Your task to perform on an android device: Open the Spendee App,go to the income tab, and add the salary of 5000 USD from the AB organization.
Image 0: 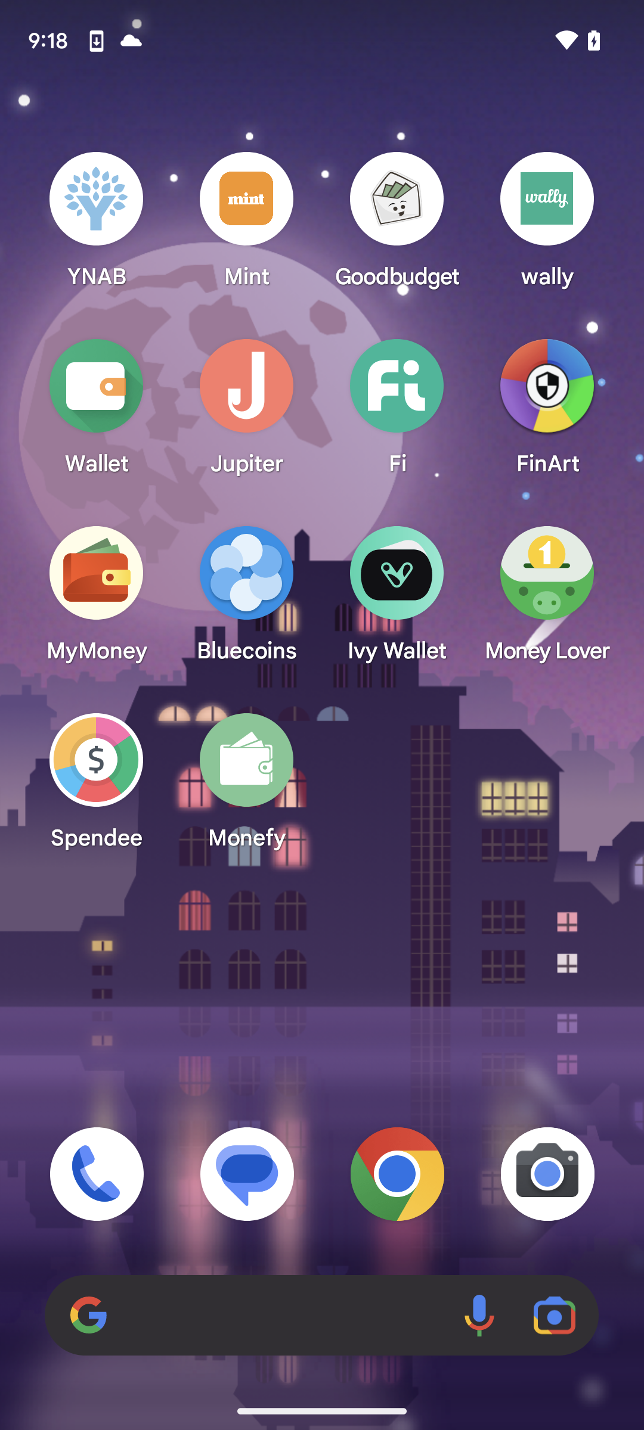
Open the Spendee App
Step 0: open app "Spendee"
Image 1: 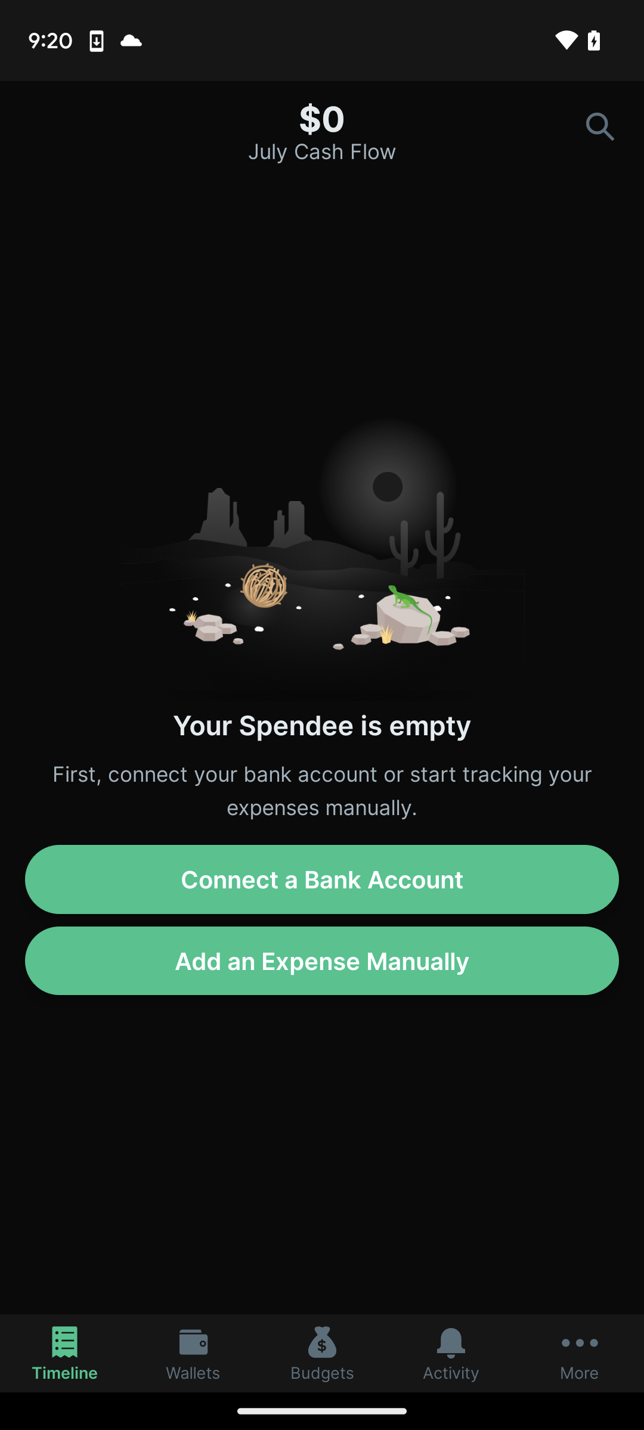
Click on the Add an Expense Manually 
Step 1: click (322, 960)
Image 2: 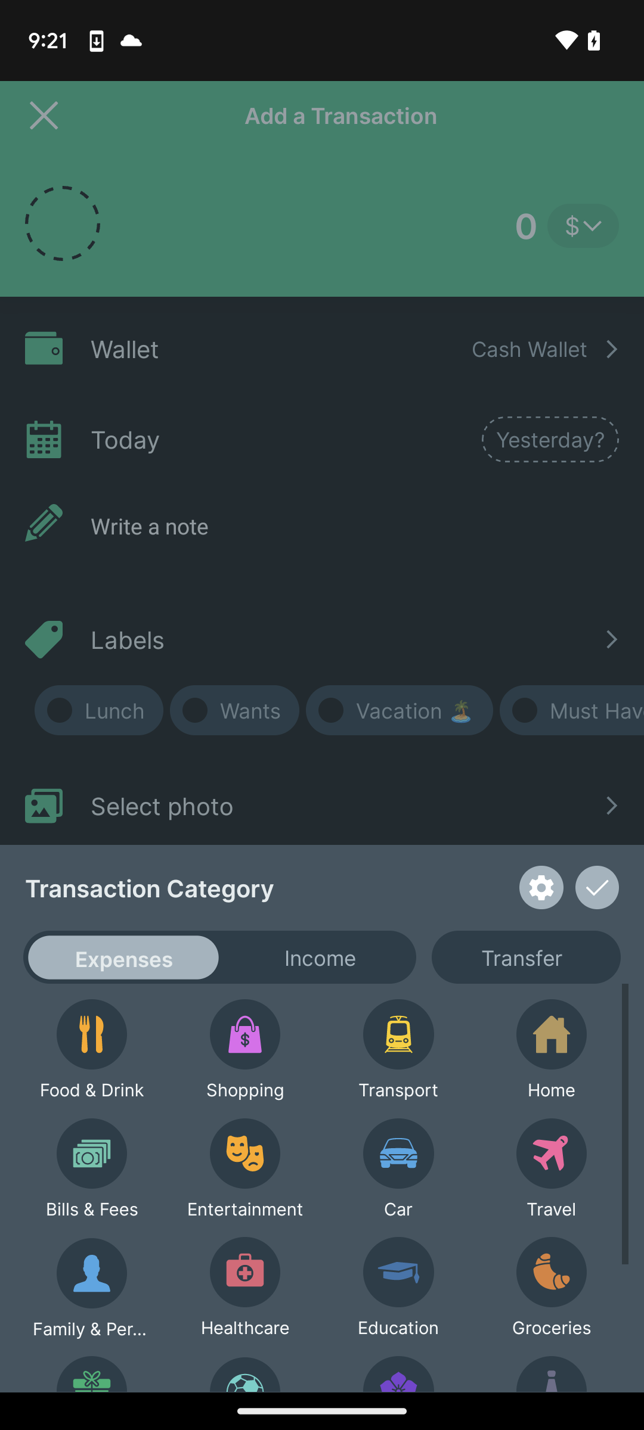
Click on the income option
Step 2: click (320, 957)
Image 3: 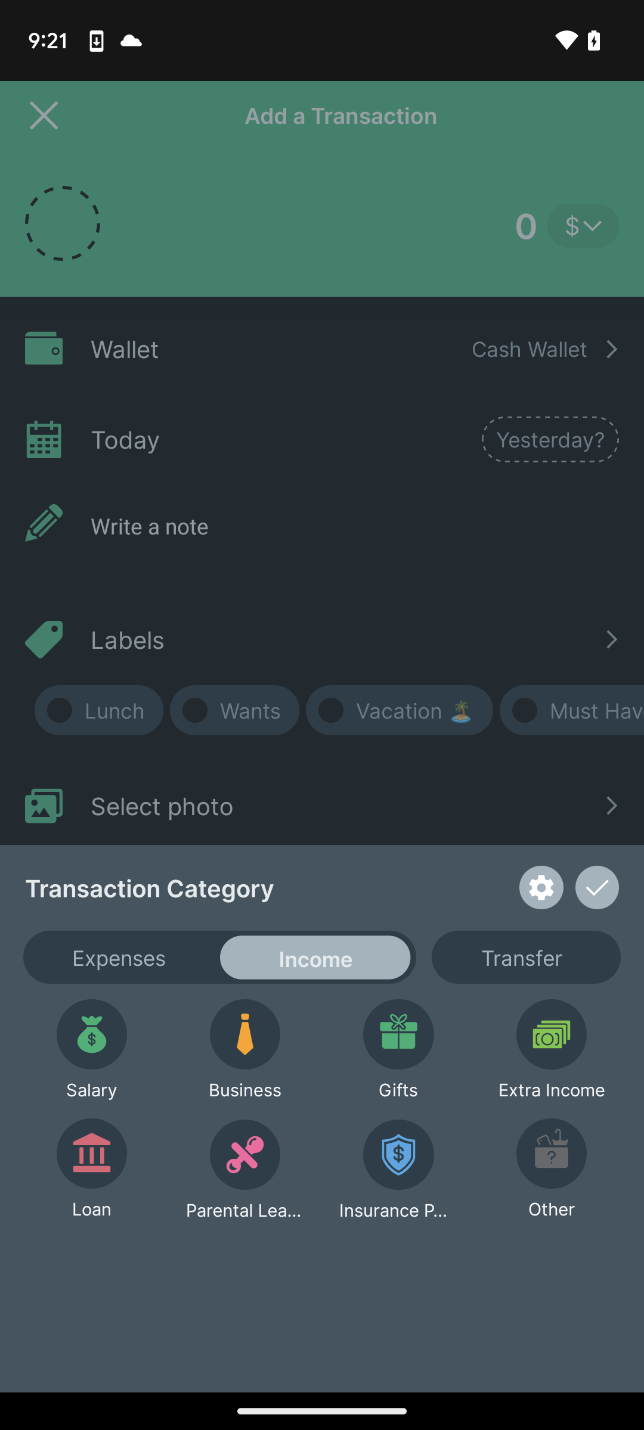
Click on the salary option
Step 3: click (322, 1118)
Image 4: 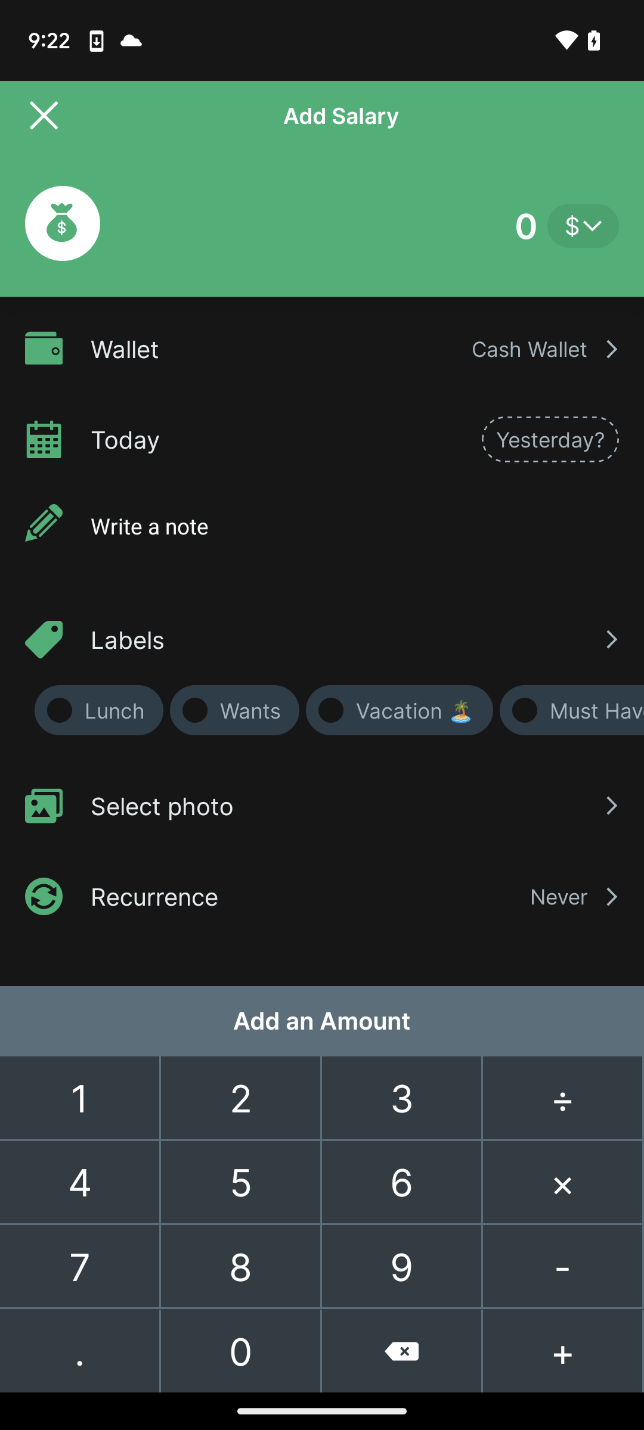
Enter the Amount 5000 USD 
Step 4: click (241, 1183)
Image 5: 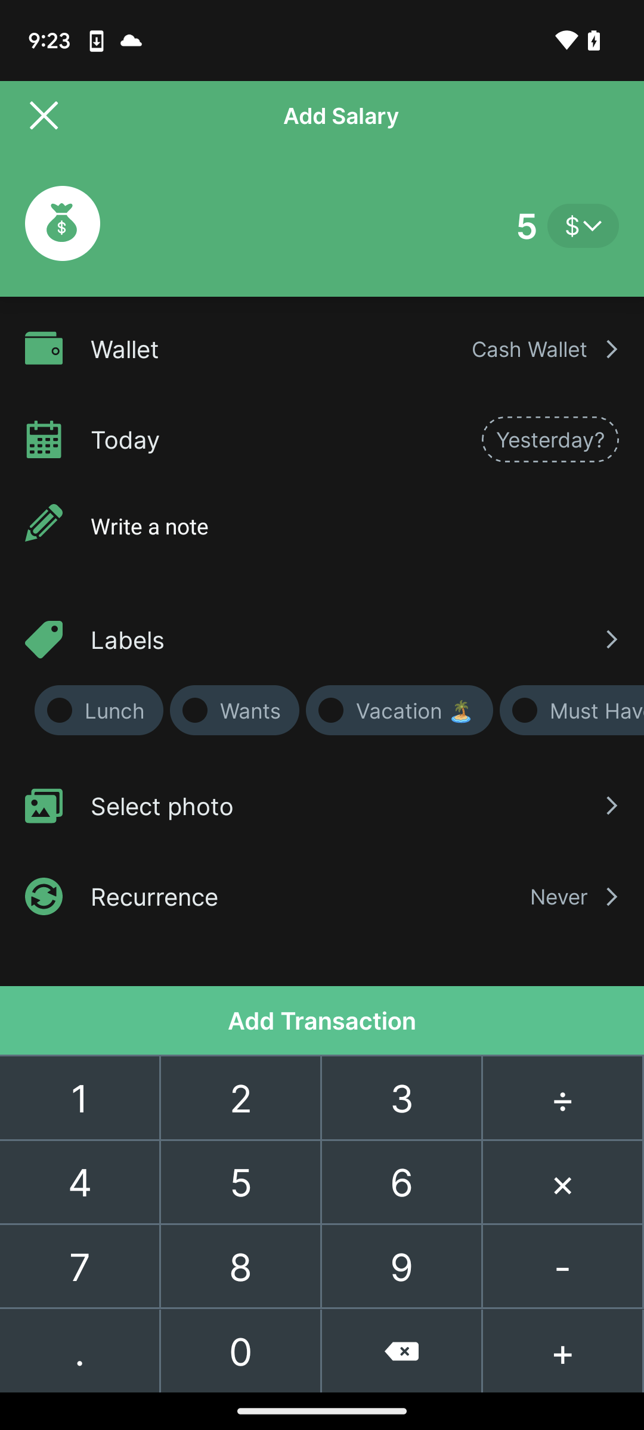
Enter the Amount 5000 USD 
Step 5: click (241, 1351)
Image 6: 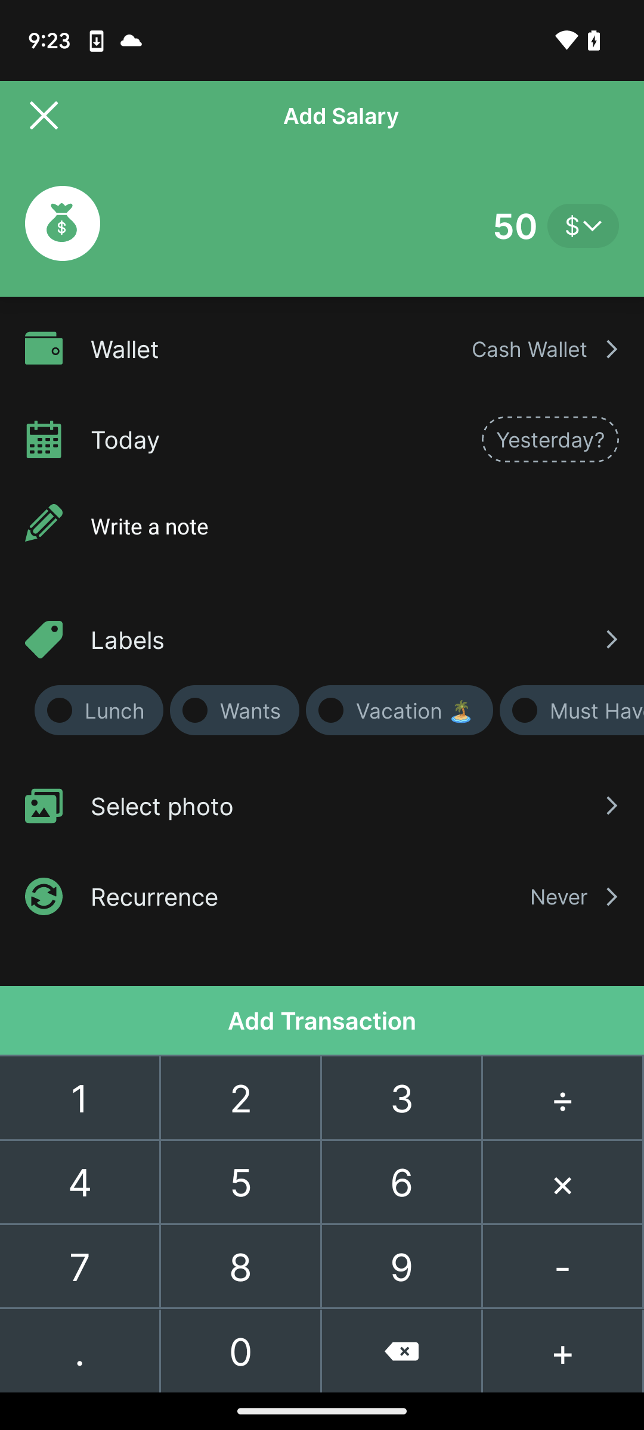
Enter the Amount 5000 USD 
Step 6: click (241, 1351)
Image 7: 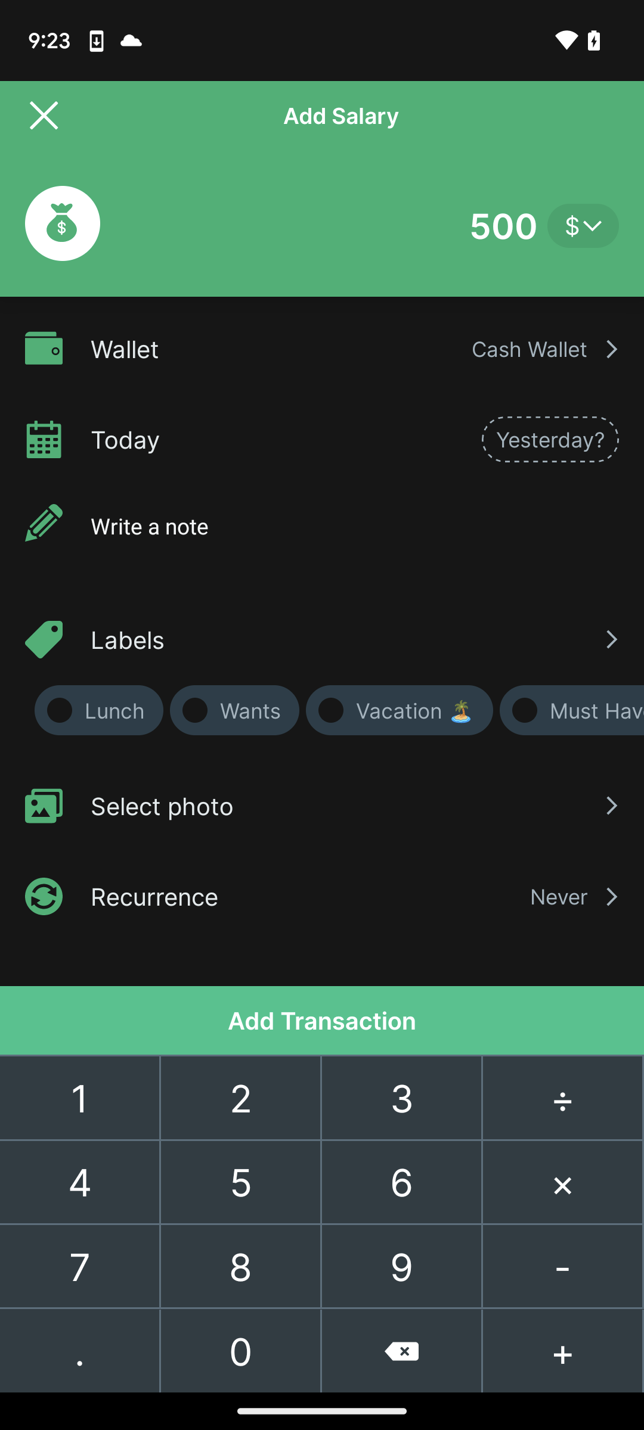
Enter the Amount 5000 USD 
Step 7: click (241, 1351)
Image 8: 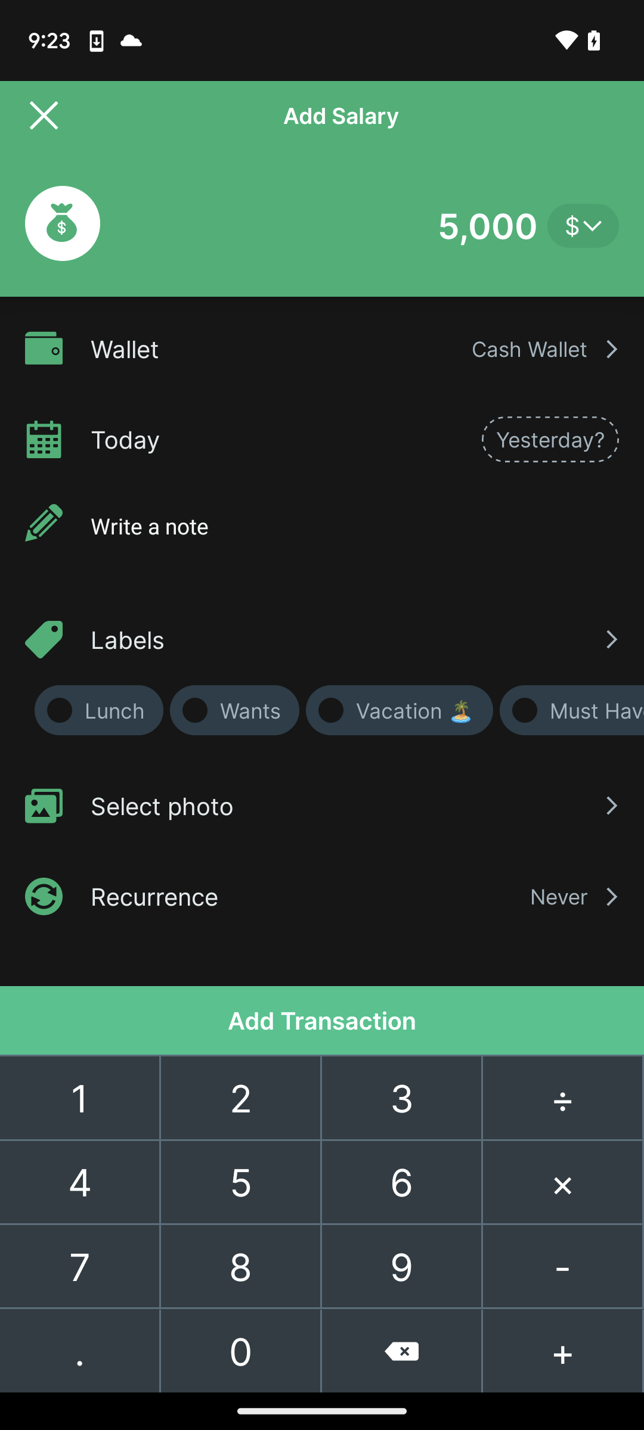
Click on the middle of the screen
Step 8: click (322, 533)
Image 9: 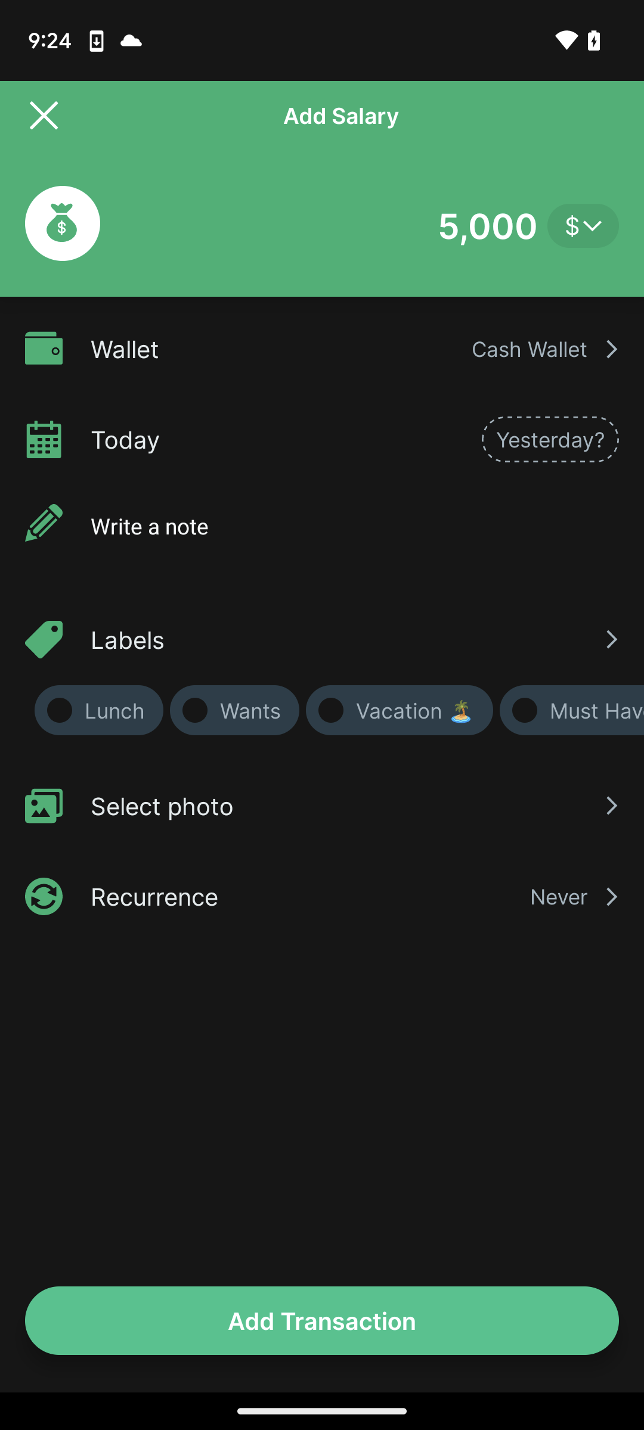
Click on the Write a note
Step 9: click (355, 526)
Image 10: 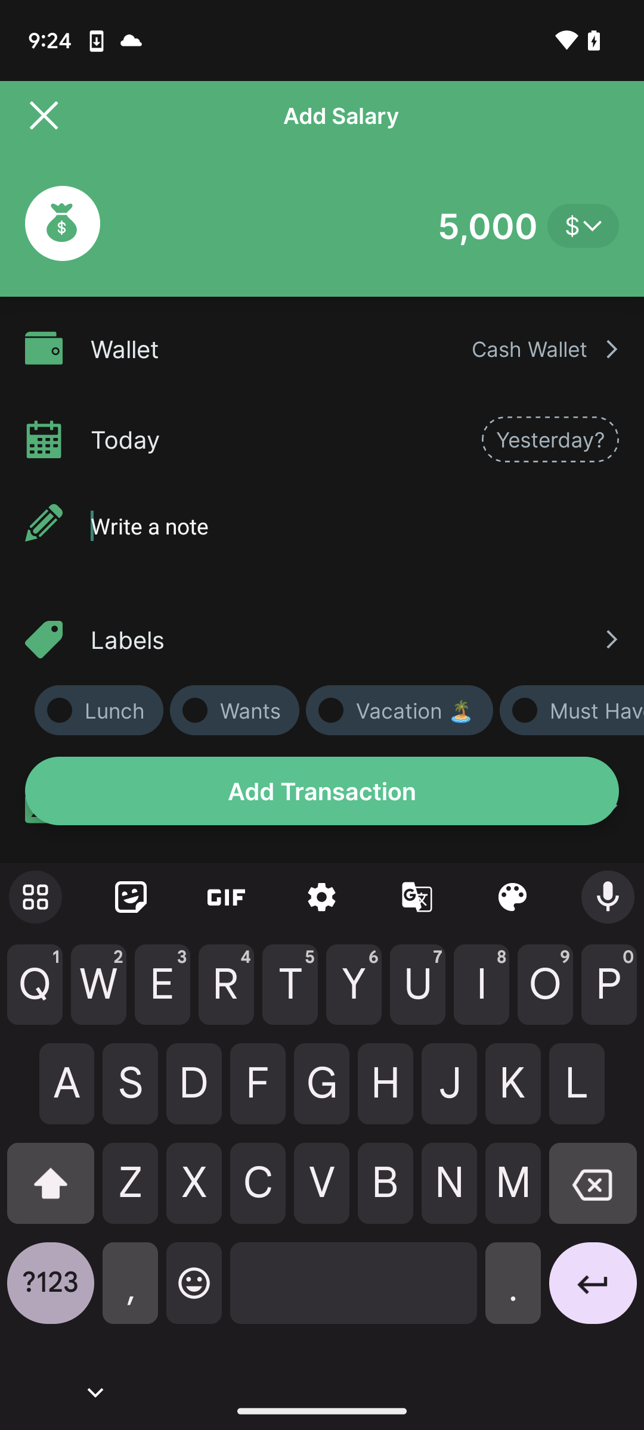
Type the AB organization
Step 10: type "AB organization"
Image 11: 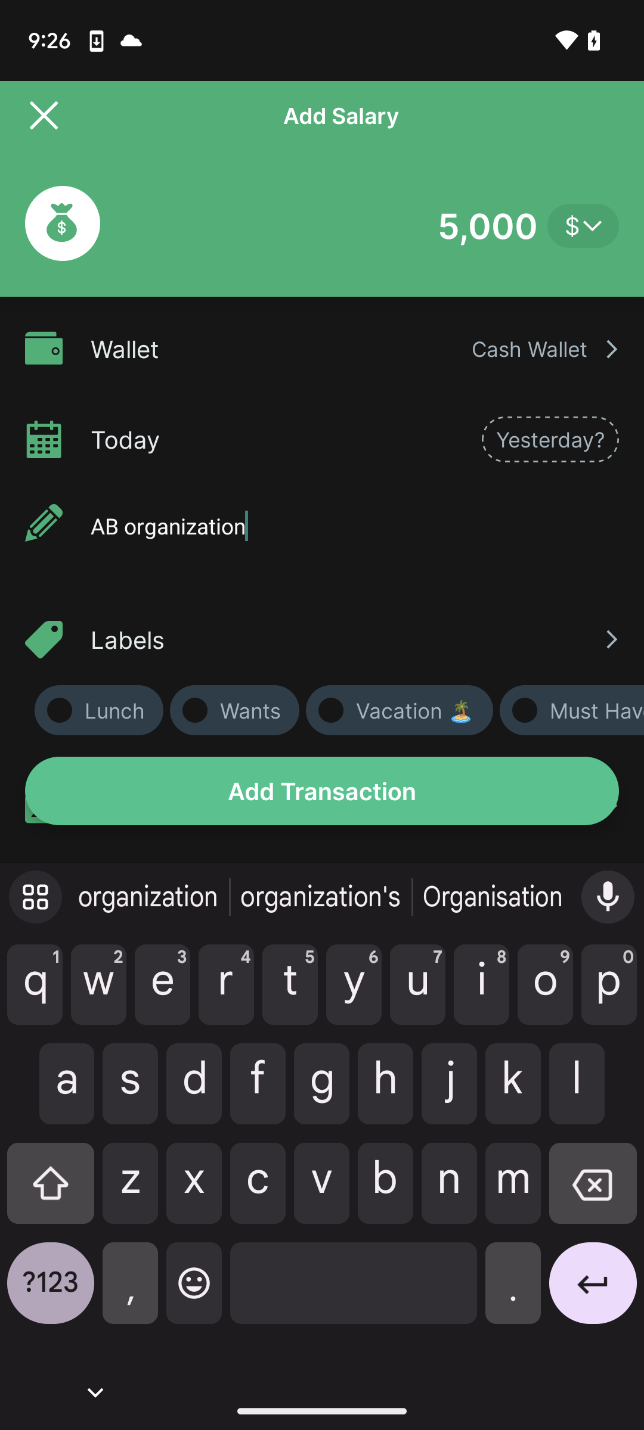
Click on the Add Transaction
Step 11: click (322, 791)